Your task to perform on an android device: I fit into a size 10, thus I want campus shoes in that size. Use the Shopsy app and set the size filter to 10 to find shoes.
Image 0: 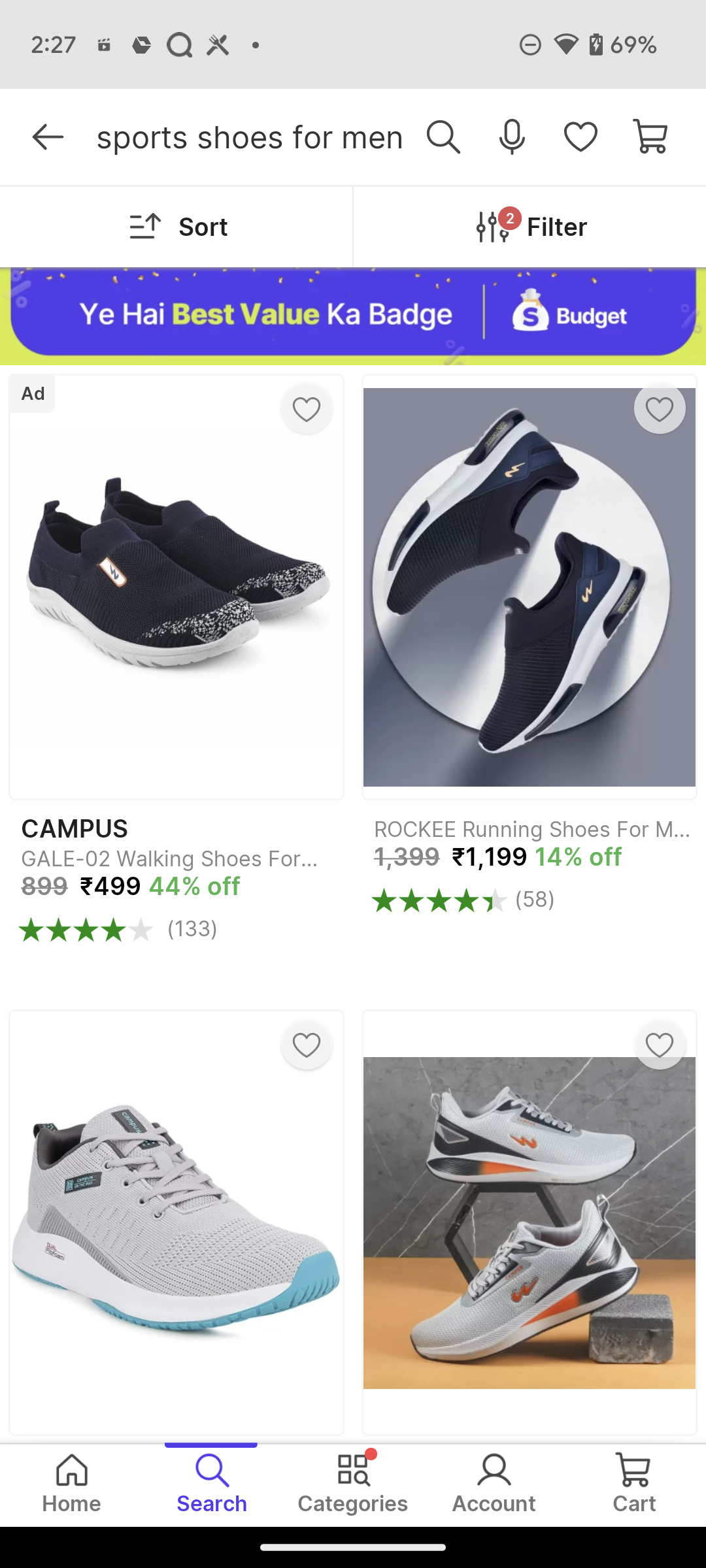
Click on the Filter option
Step 0: click (557, 227)
Image 1: 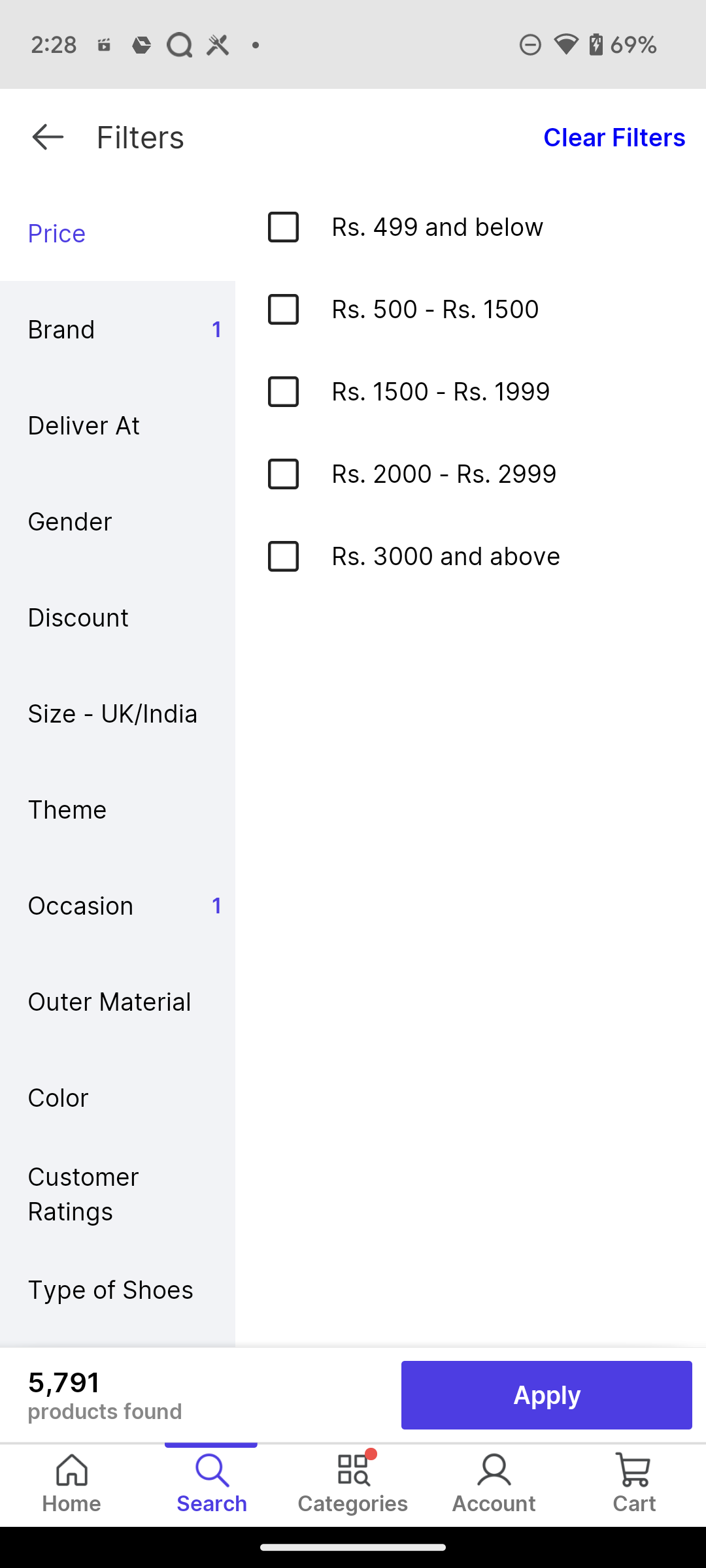
go to Size - UK/India section
Step 1: click (117, 713)
Image 2: 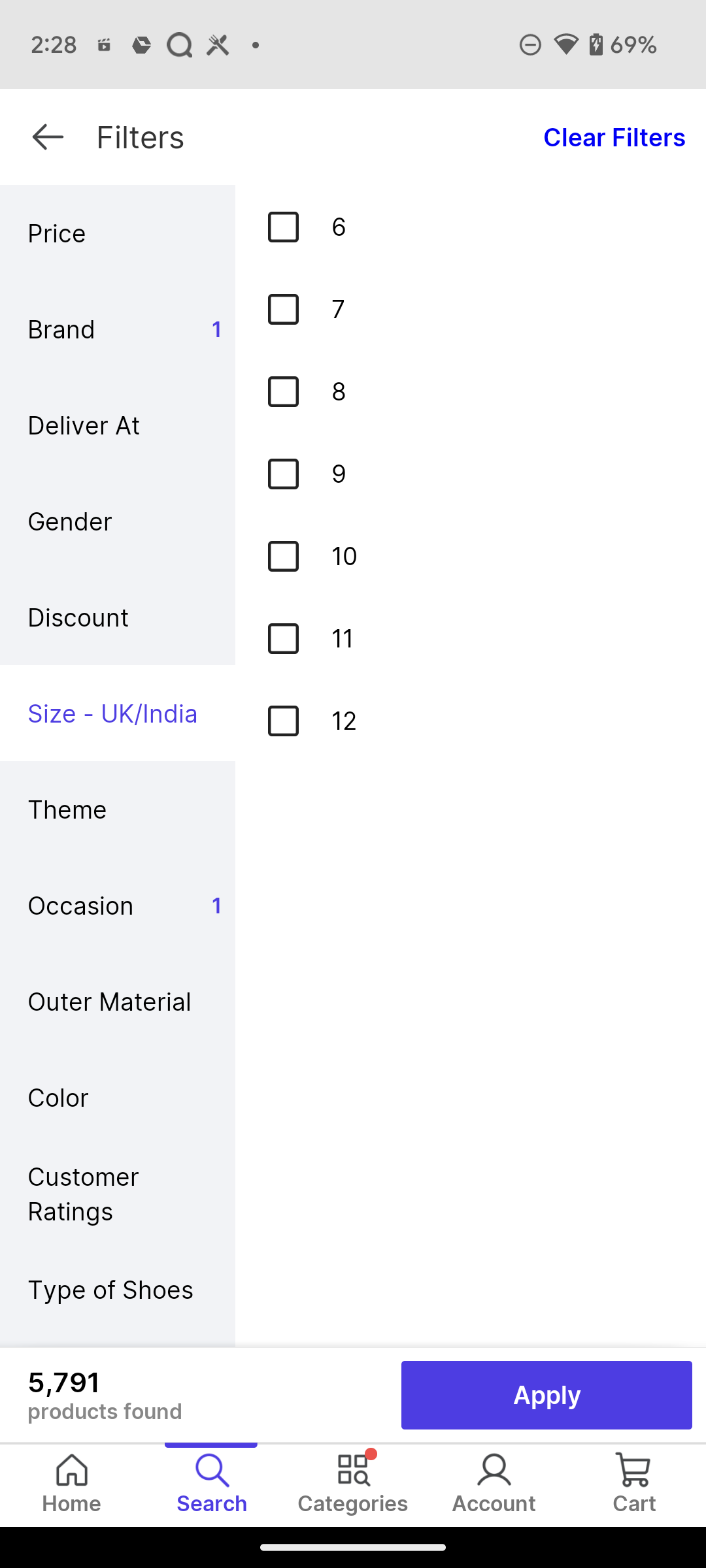
Select size 10
Step 2: click (286, 548)
Image 3: 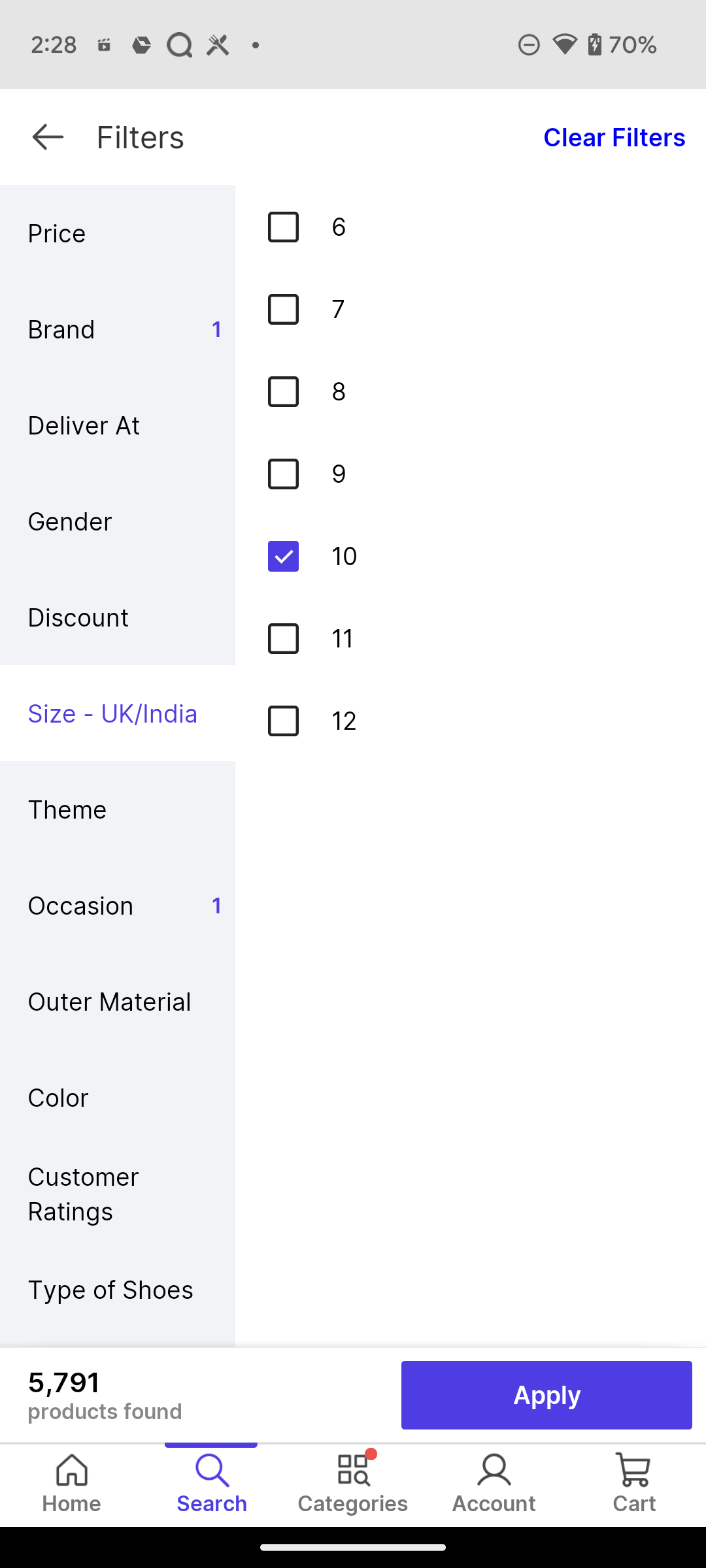
Click on Apply button at the bottom right of the screen
Step 3: click (586, 1384)